Your task to perform on an android device: Enable the Memrise app's Reminders options.
Image 0: 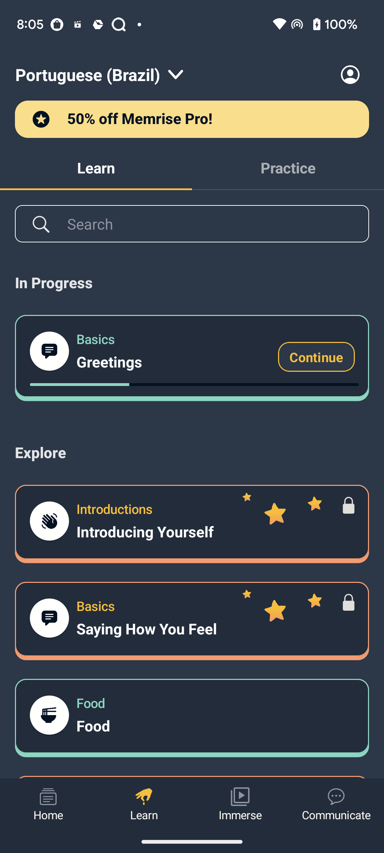
Click on the profile icon at the top right corner of the screen
Step 0: click (347, 76)
Image 1: 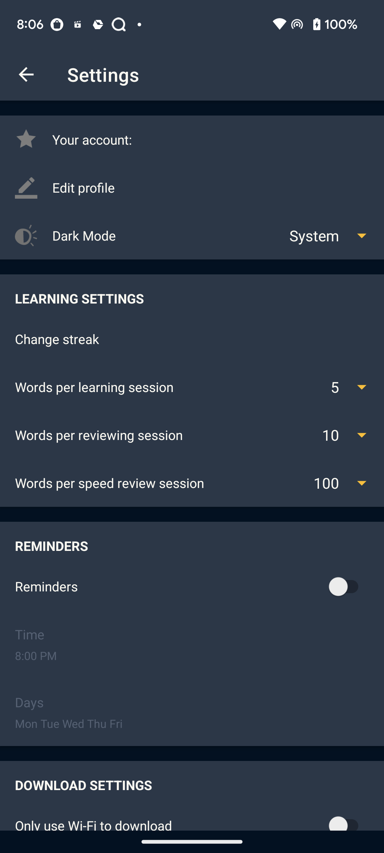
click on the toggle icon of Reminders to turn it on
Step 1: click (347, 586)
Image 2: 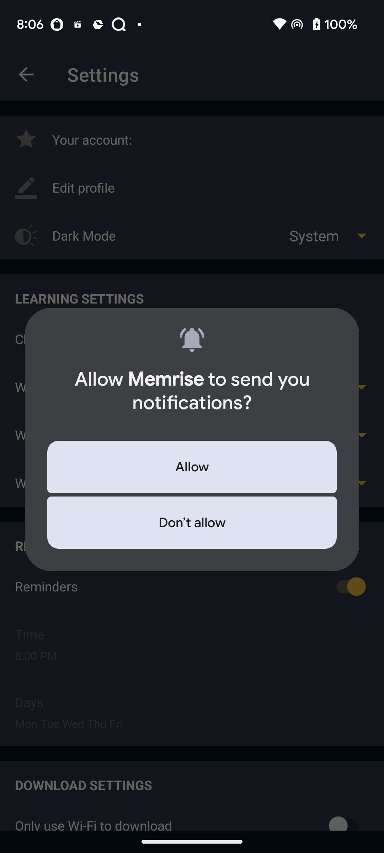
Click on Allow
Step 2: click (192, 467)